Your task to perform on an android device: Set a snooze in the Thomas birthday reminder for 10 minutes in the favorite star category in the Reminder App.
Image 0: 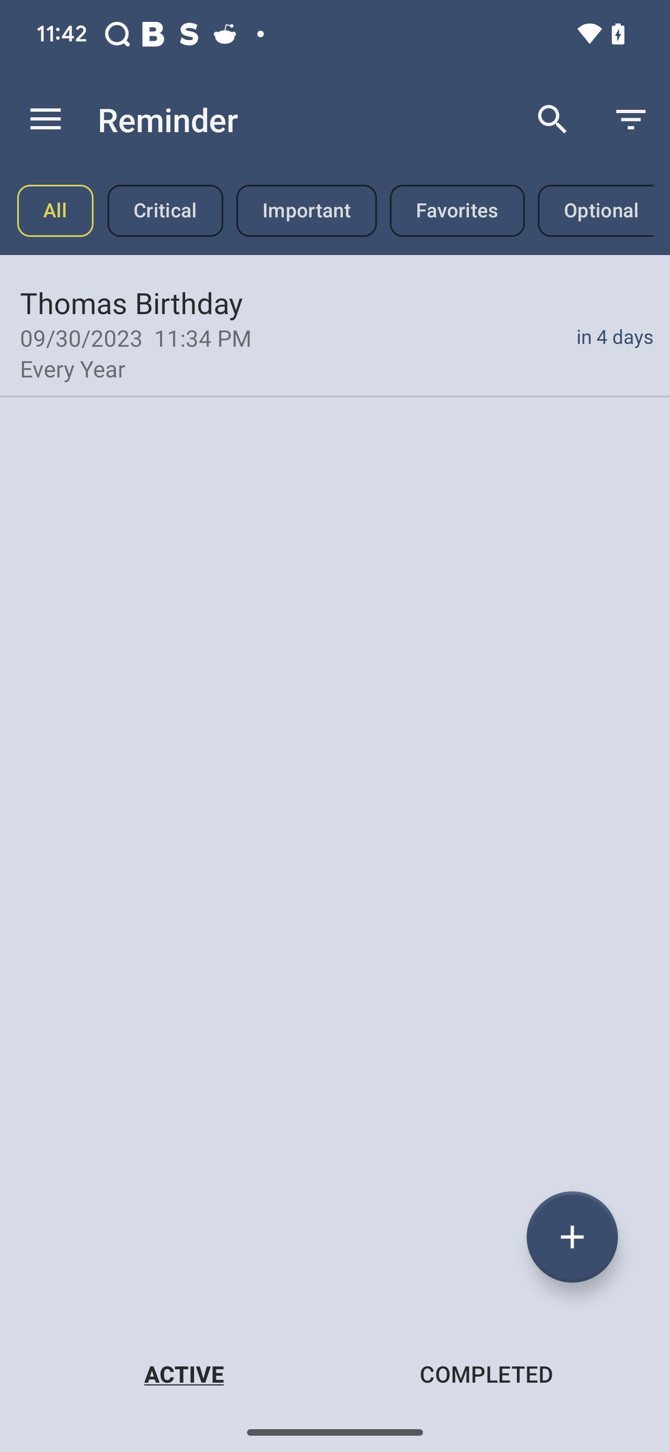
Click on the thomas birthday reminder
Step 0: click (368, 376)
Image 1: 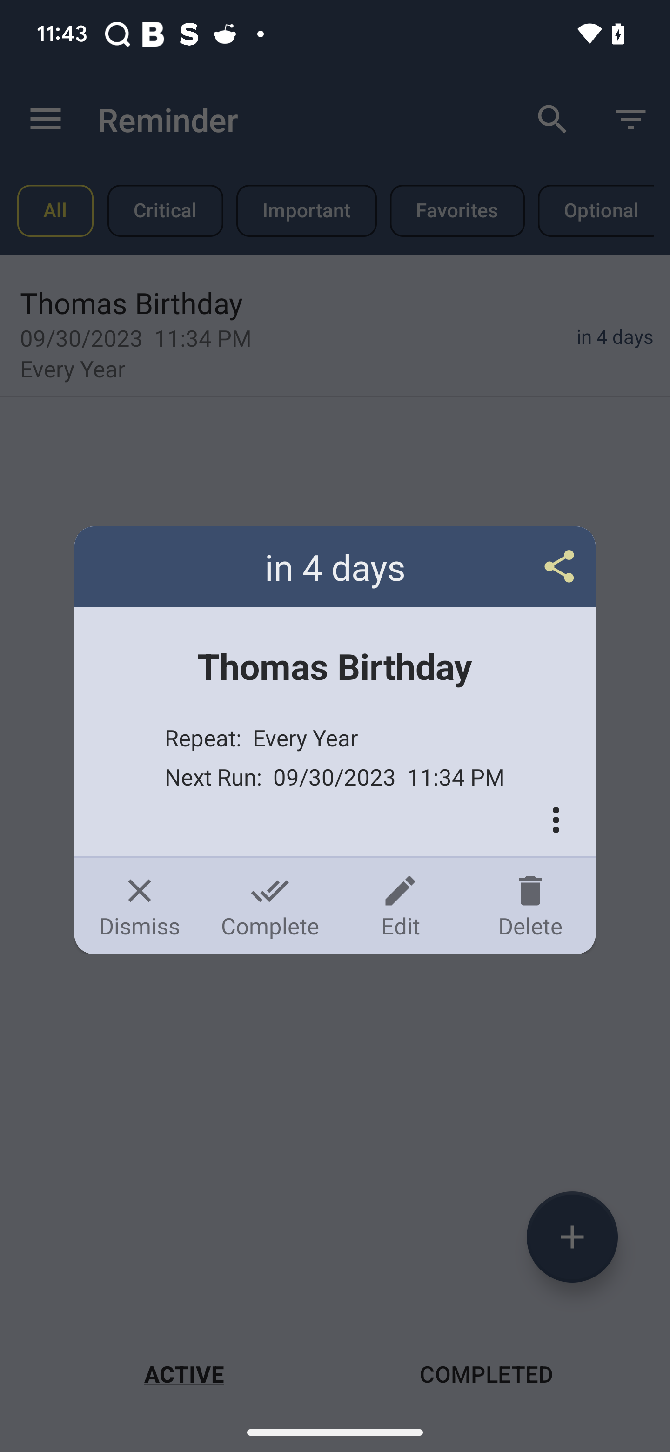
Click on the edit option
Step 1: click (400, 906)
Image 2: 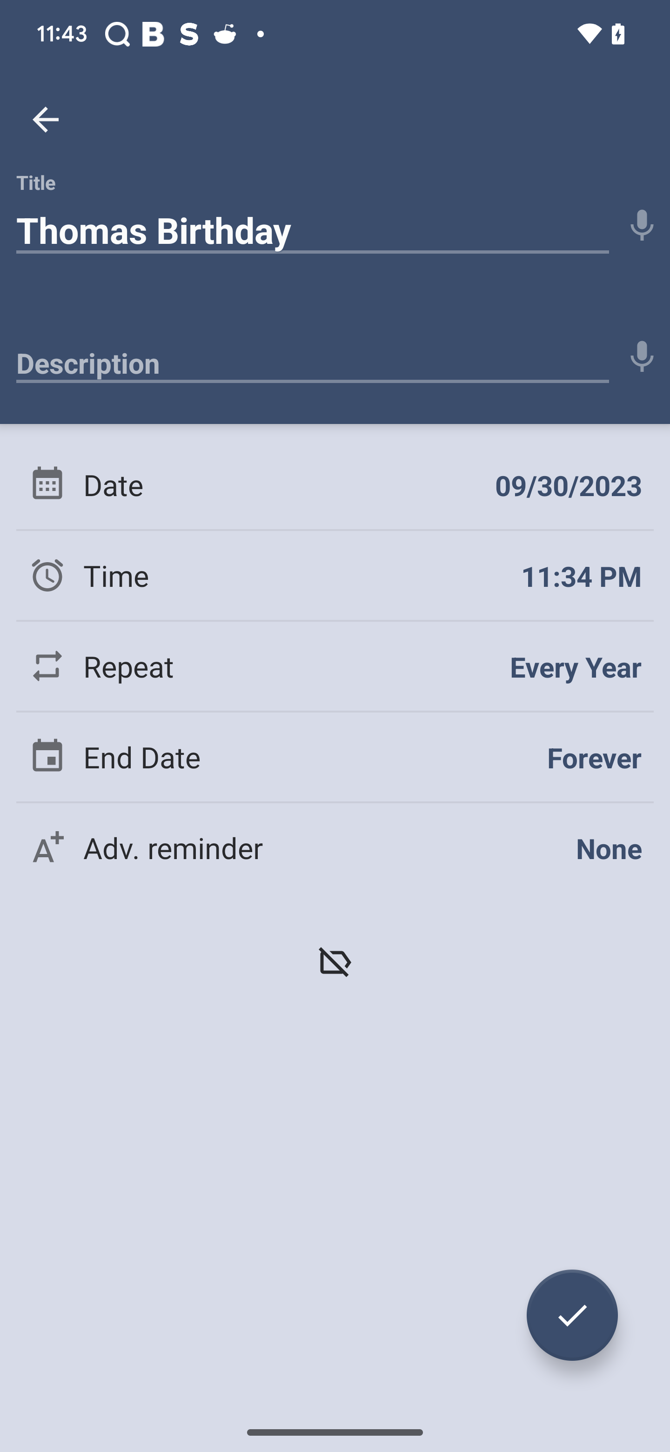
Click on the label option
Step 2: click (335, 961)
Image 3: 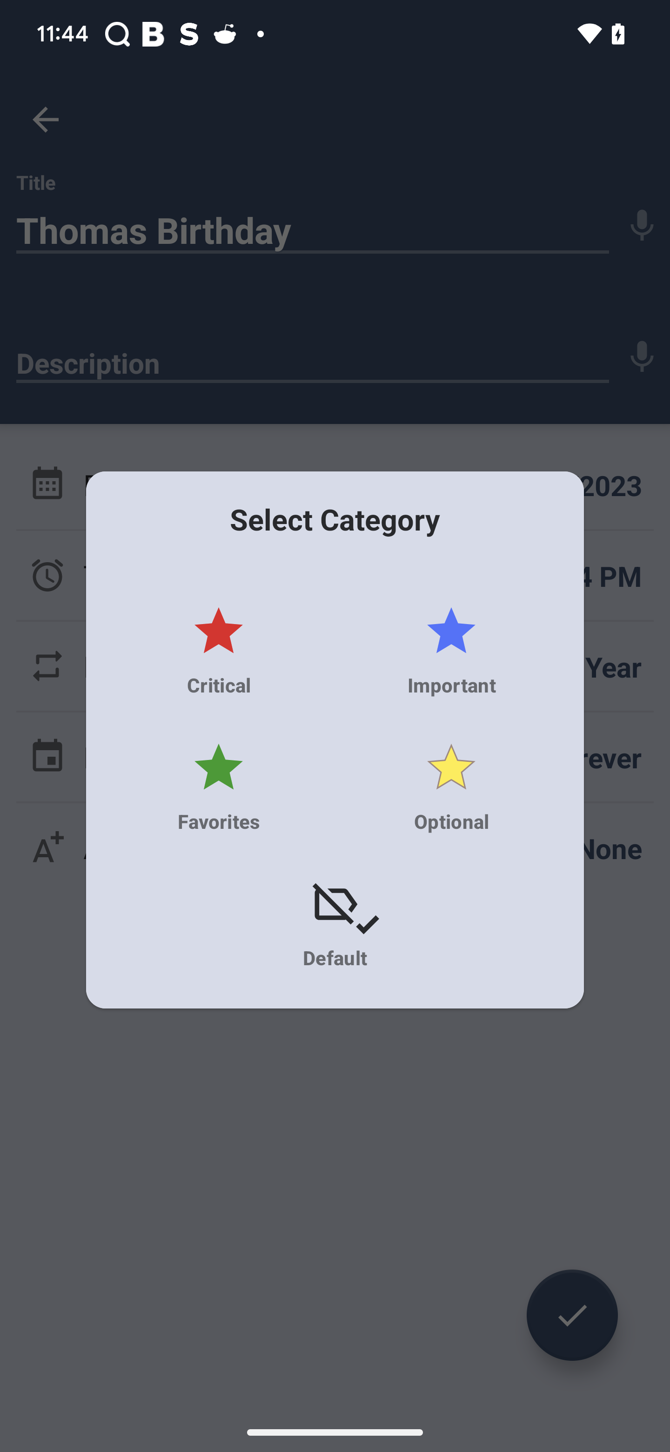
Click on the favorites option
Step 3: click (218, 787)
Image 4: 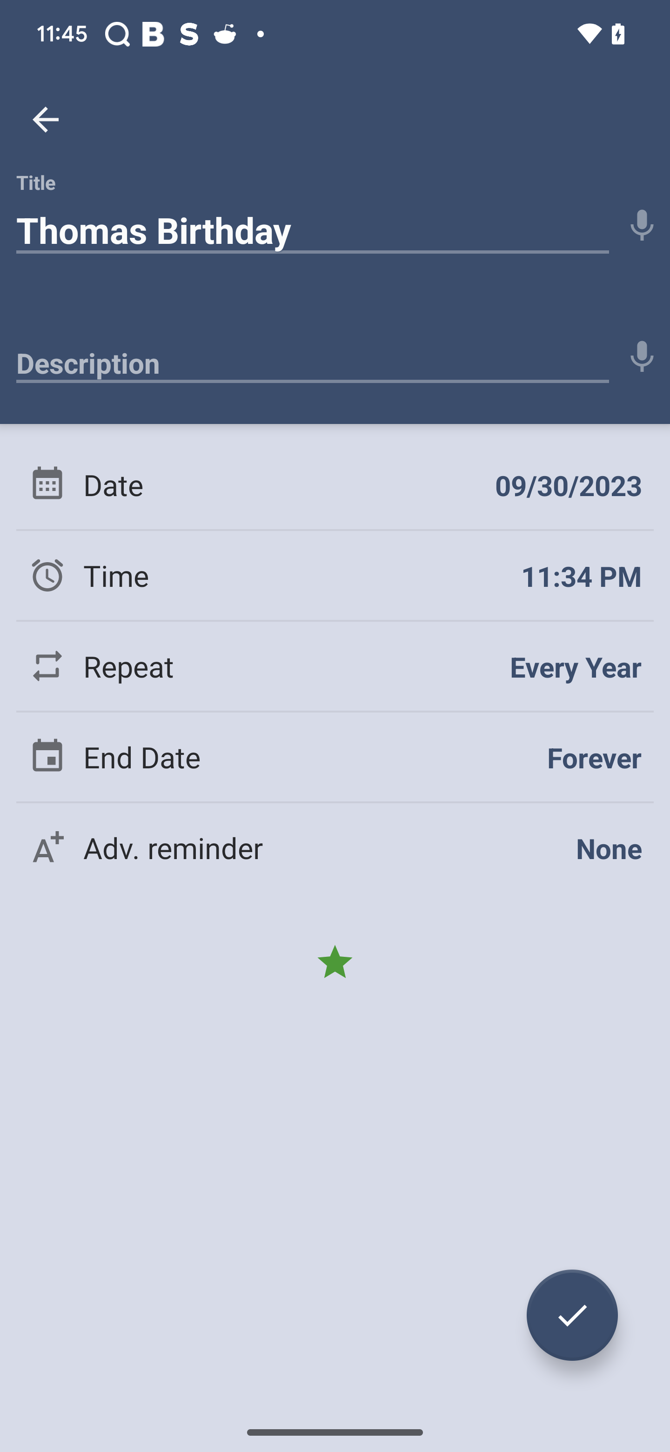
Click on the save tick at the bottom of the screen
Step 4: click (572, 1315)